Your task to perform on an android device: I would like to search my favorite book Just mercy
Image 0: 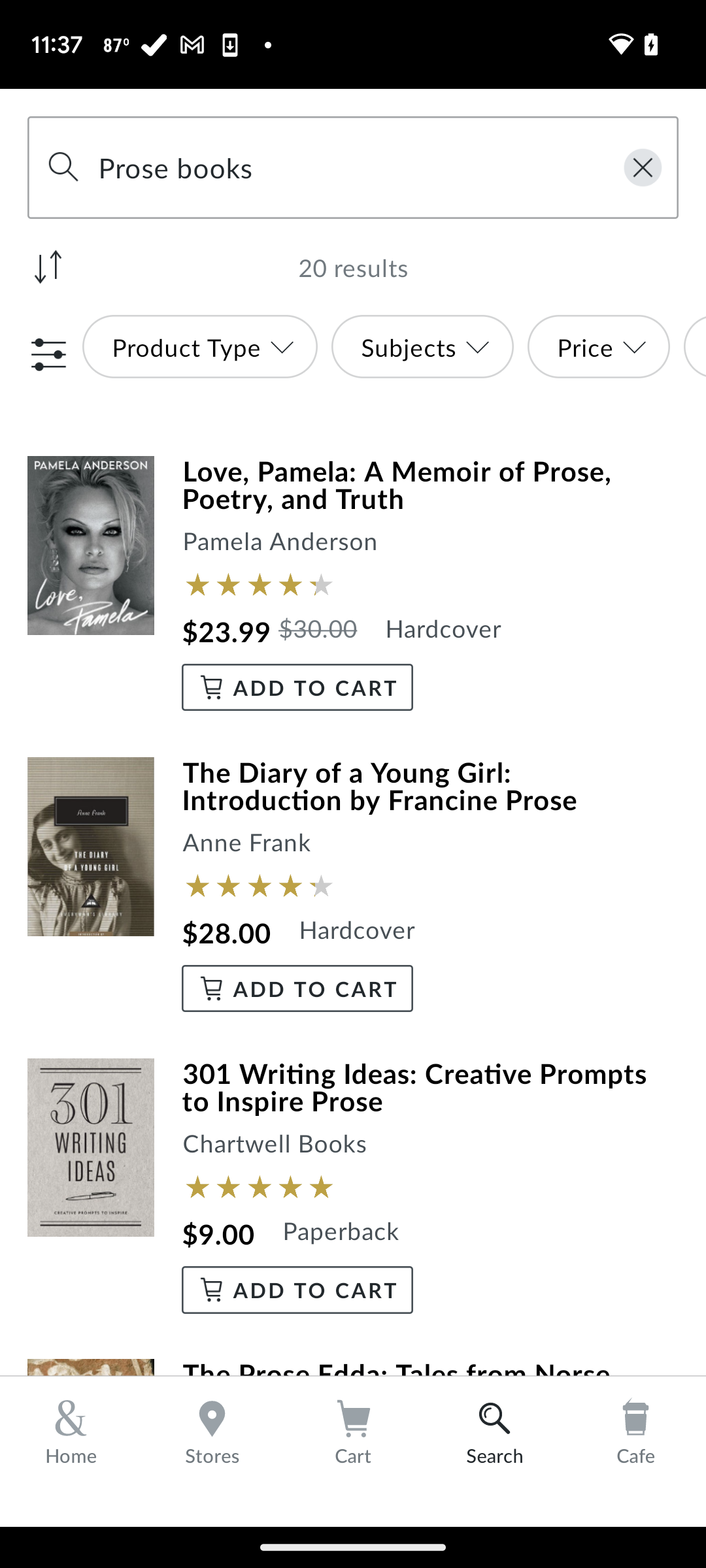
Click on the cancel option
Step 0: click (642, 167)
Image 1: 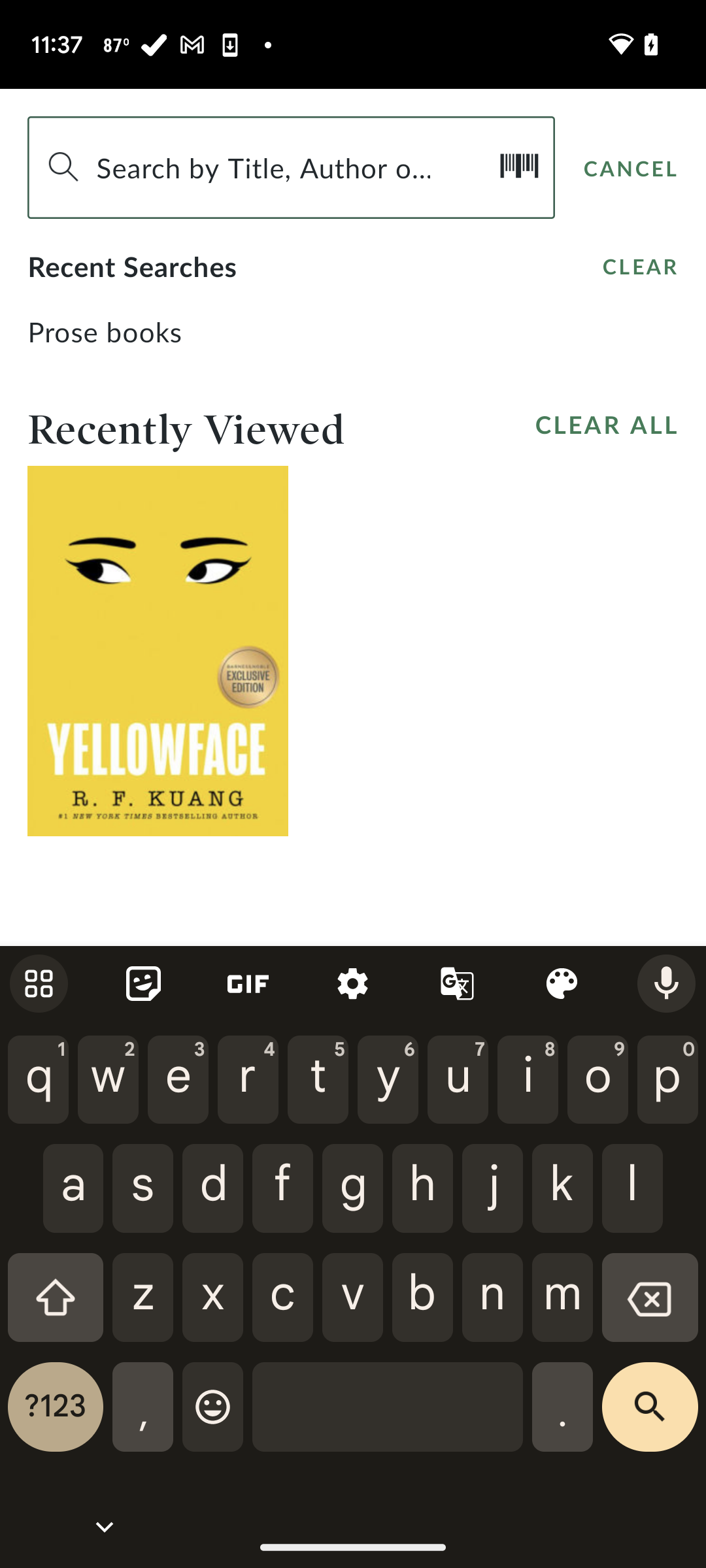
Type Just mercy in the search box
Step 1: type "Just mercy"
Image 2: 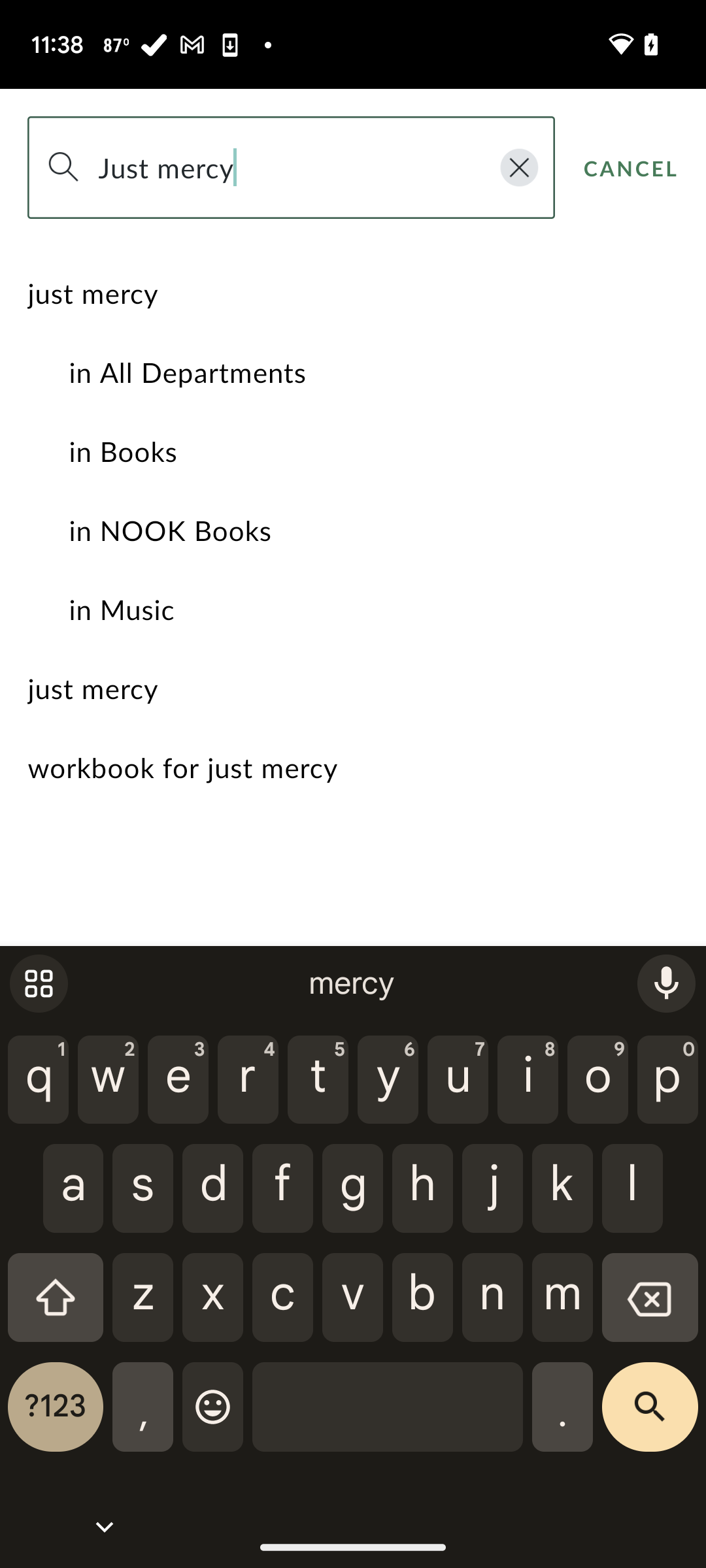
Click on the search icon
Step 2: click (650, 1417)
Image 3: 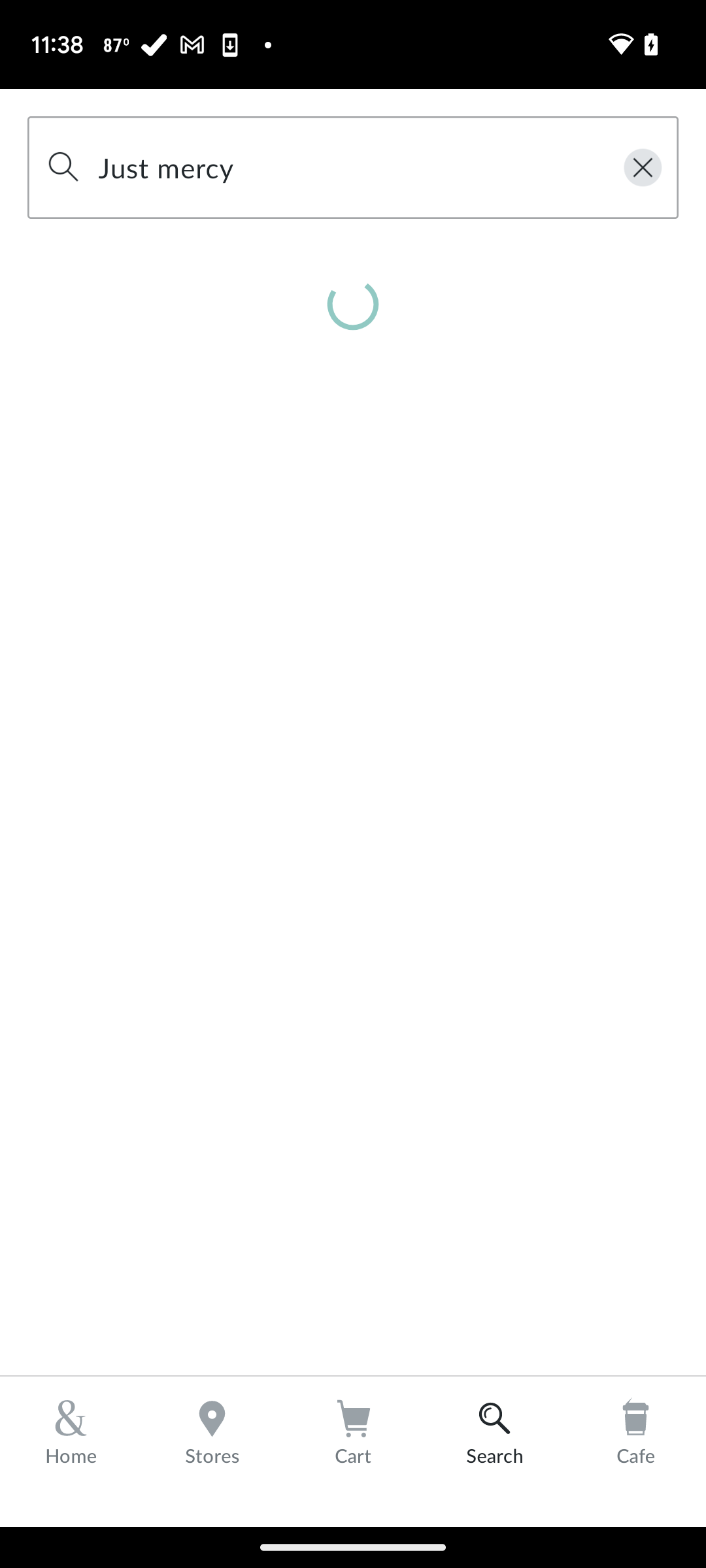
Click on the search icon
Step 3: wait